Your task to perform on an android device: I need to edit my grocery reminder and change its date.
Image 0: 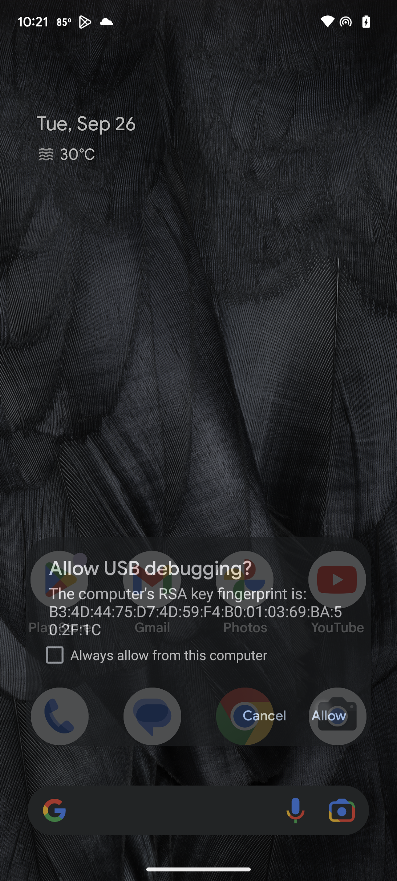
Open to do reminder app.
Step 0: open app "To Do Reminder"
Image 1: 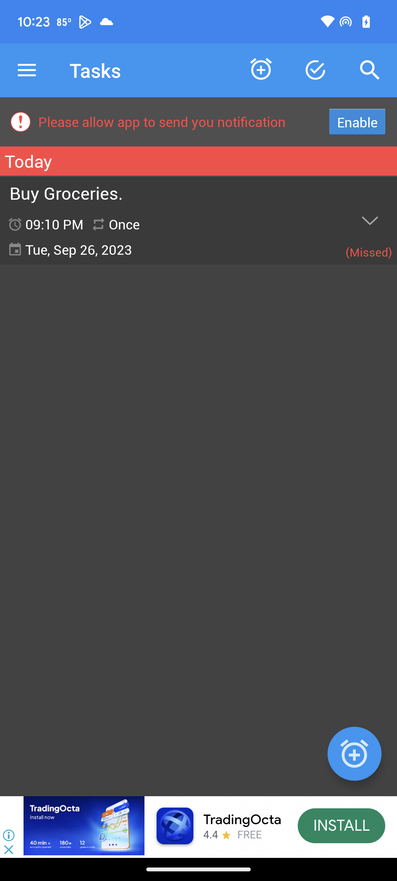
Click on Buy Groceries.
Step 1: click (153, 220)
Image 2: 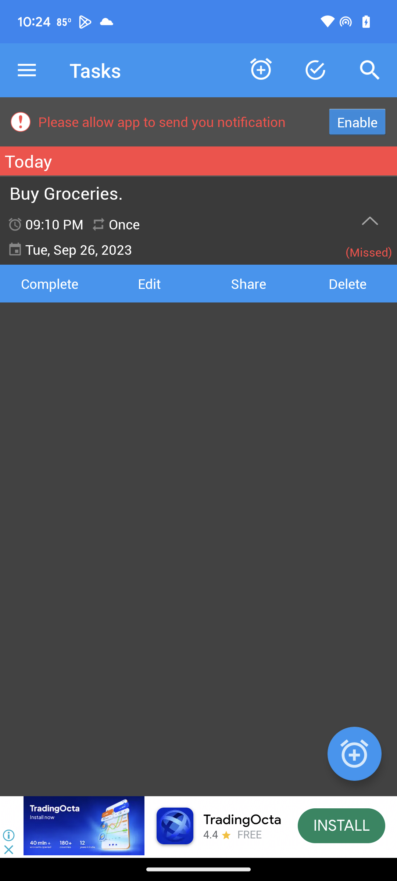
Click on Edit.
Step 2: click (149, 283)
Image 3: 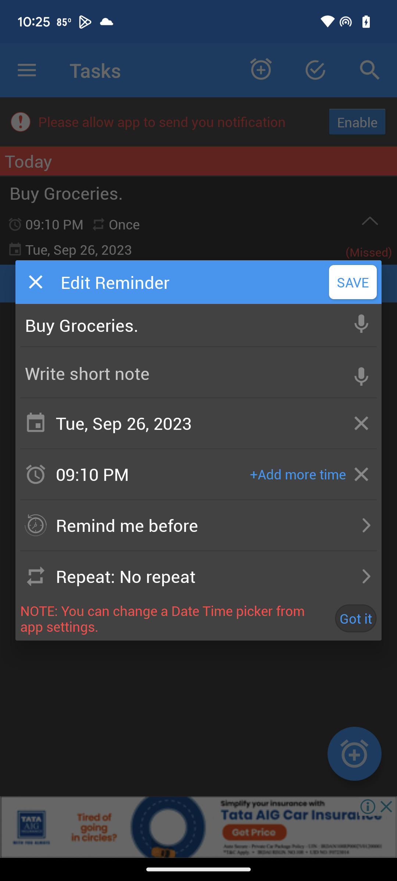
Click on the date.
Step 3: click (183, 423)
Image 4: 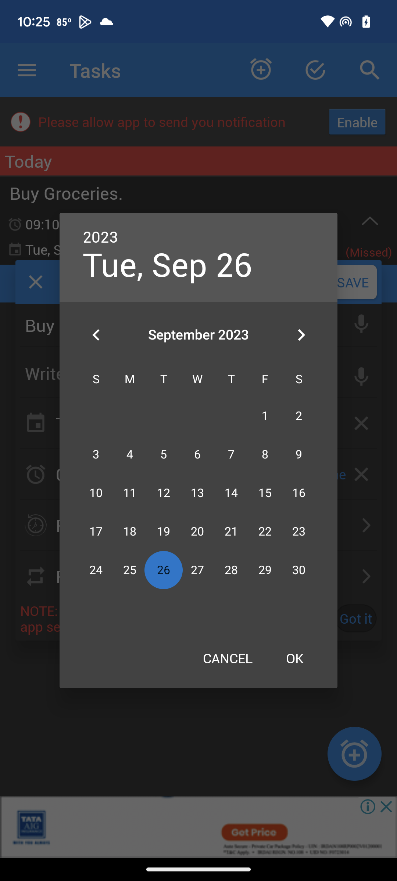
Click on 27th September date.
Step 4: click (197, 570)
Image 5: 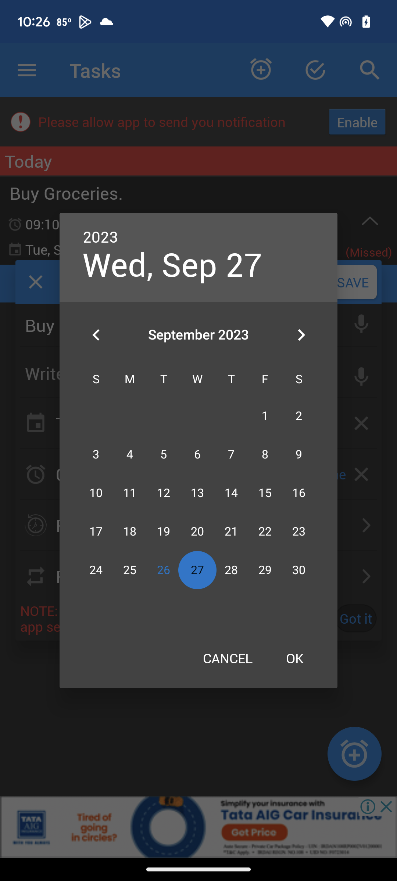
Click on OK.
Step 5: click (295, 658)
Image 6: 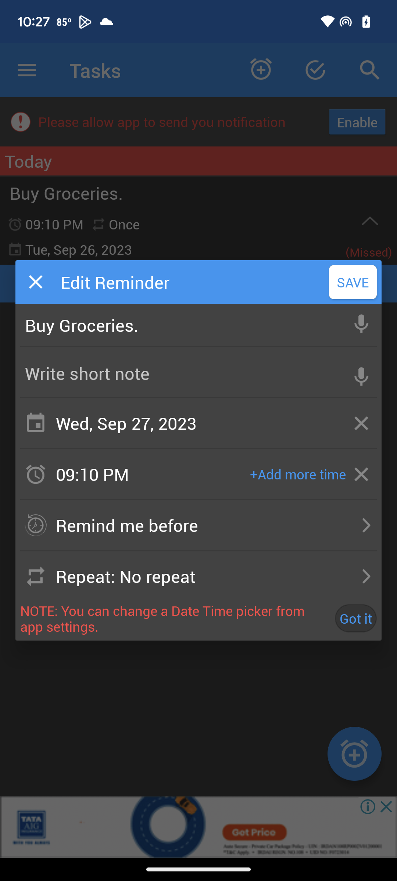
Click on Got it.
Step 6: click (355, 618)